Your task to perform on an android device: Show me the Tuya Bluetooth electronic smart door lock on the Banggood app.
Image 0: 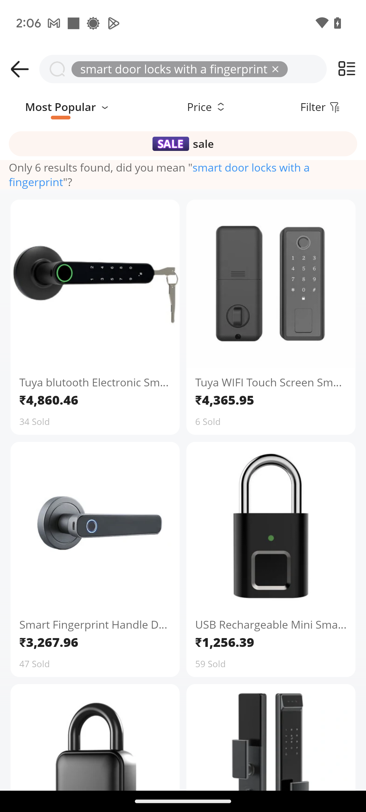
Click on the first search result.
Step 0: click (95, 283)
Image 1: 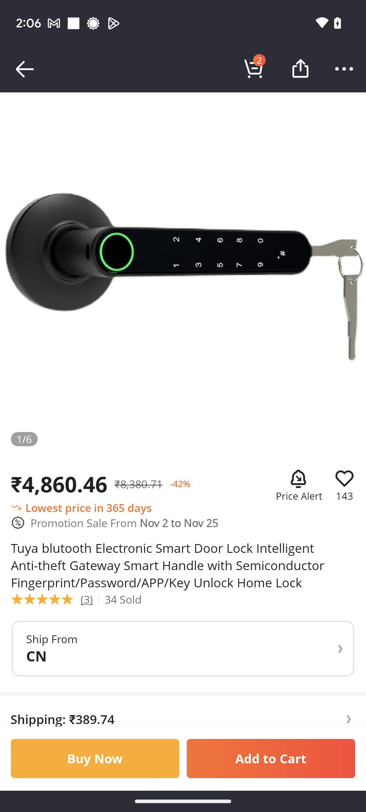
Swipe from right to left on the product images to view the product.
Step 1: scroll right
Image 2: 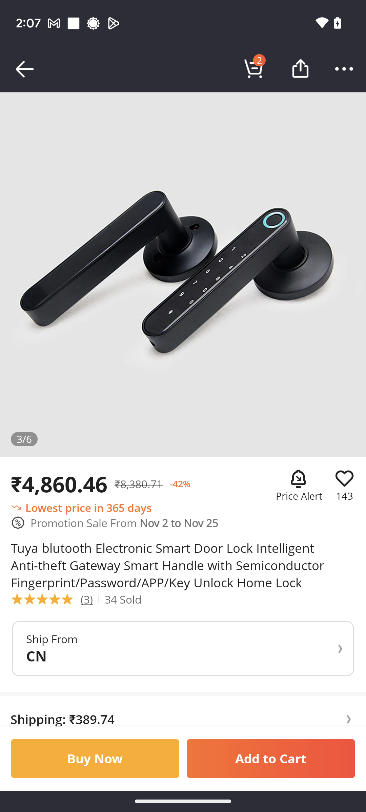
Swipe from right to left on the product images to view the product.
Step 2: scroll right
Image 3: 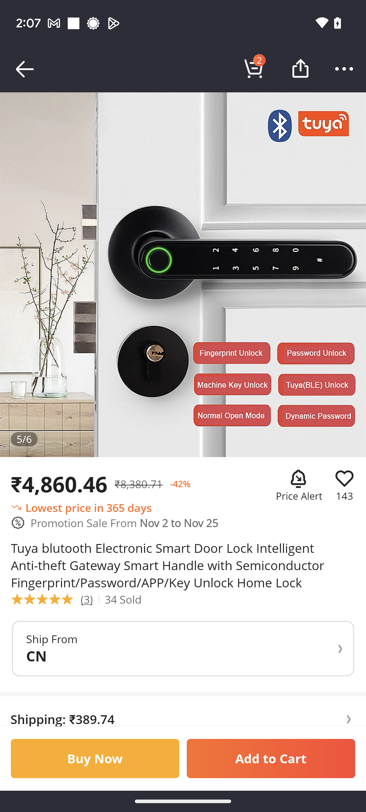
Swipe from right to left on the product images to view the product.
Step 3: scroll right
Image 4: 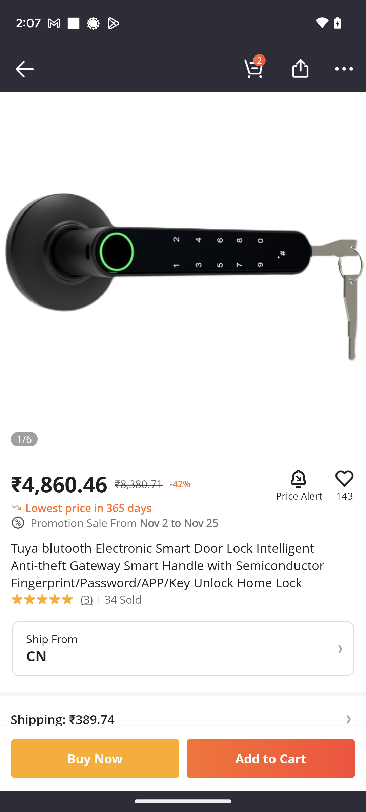
Swipe from right to left on the product images to view the product.
Step 4: scroll right